Your task to perform on an android device: In the Google Contacts app, View contacts by group.
Image 1: 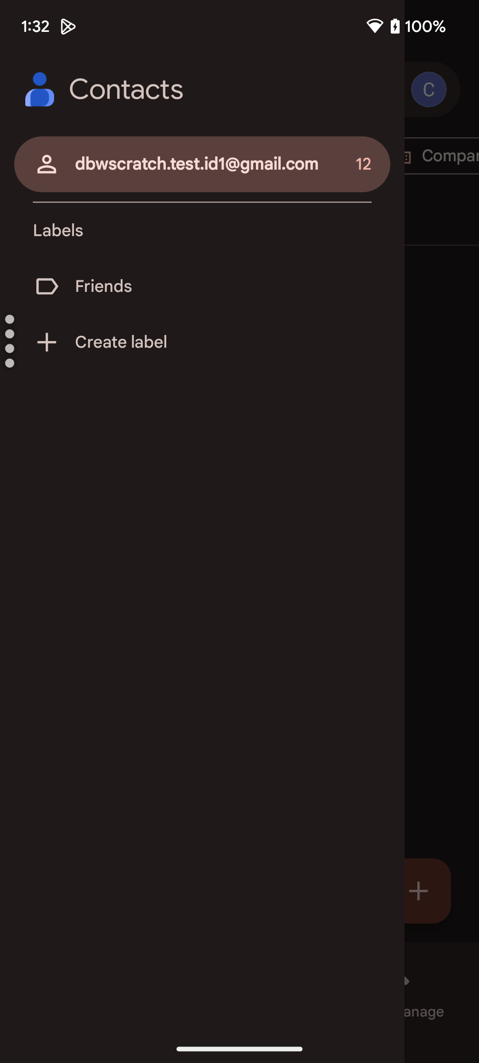
Click on the label named Friends.
Step 1: click (202, 286)